Your task to perform on an android device: I evaluated all of the product's features and details, and it appears to be a reasonable price, therefore I'd like to add it to my shopping cart.
Image 0: 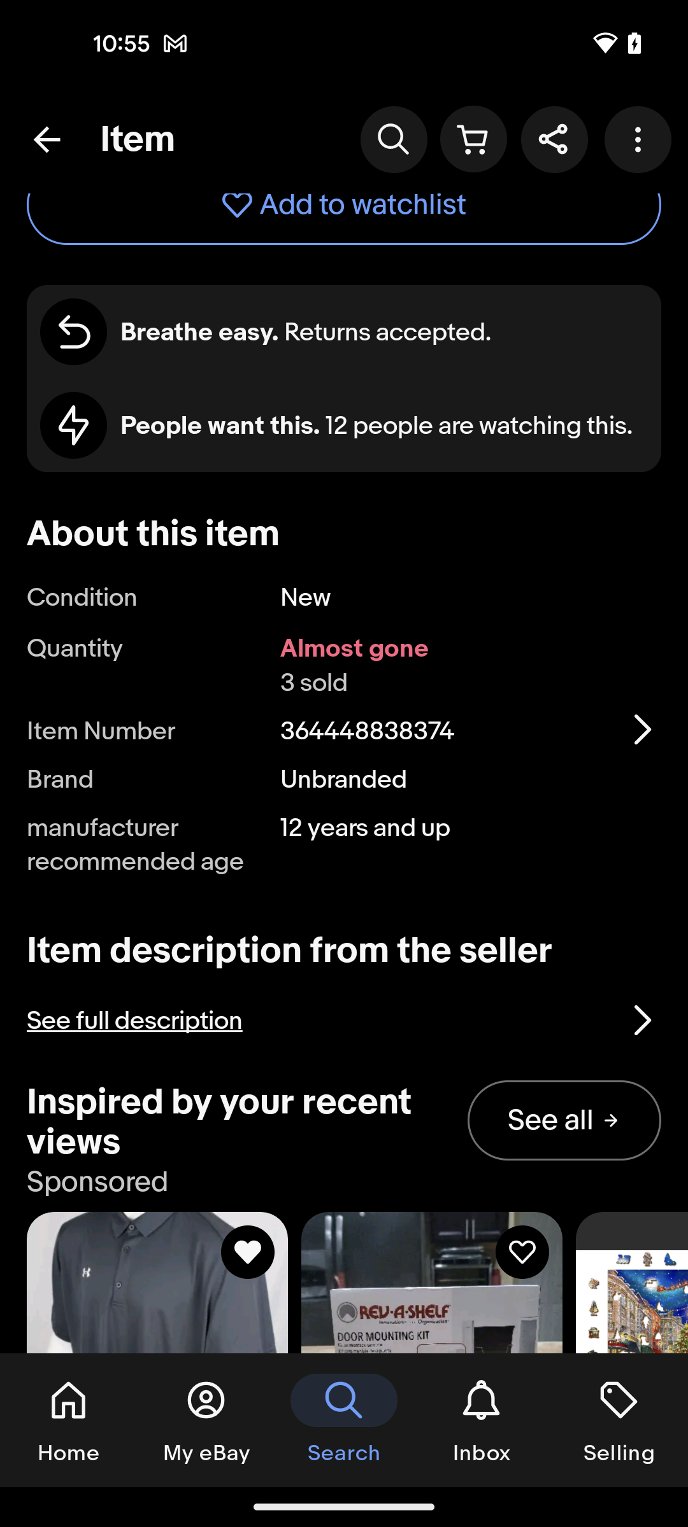
scroll up
Step 0: scroll up
Image 1: 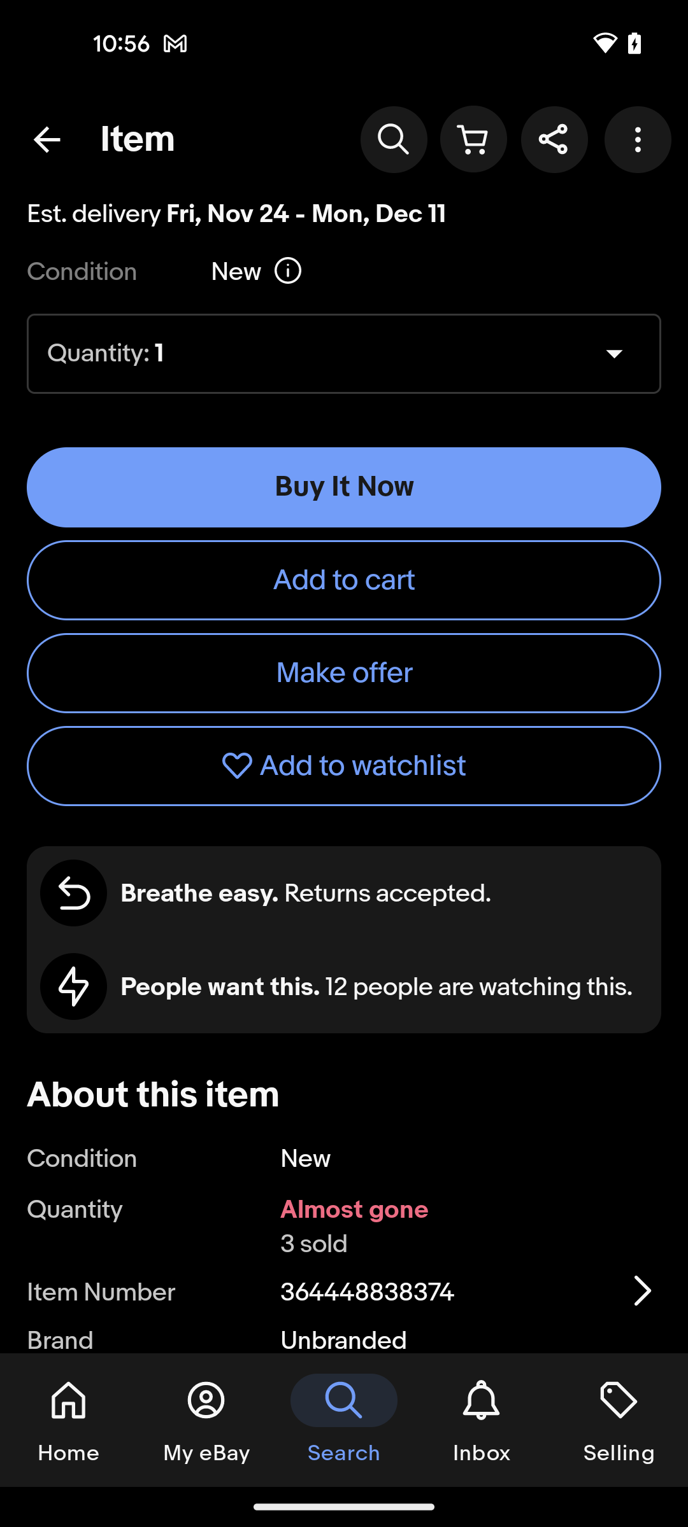
click on the Add to Cart button
Step 1: click (344, 580)